Your task to perform on an android device: Macro Rossi is coming to meet Jane tonight, I think it's a good idea to open the weather & radar app and send him a mail at marco.rossi@rossoday.com with the Upper East Side weather forecast.
Image 0: 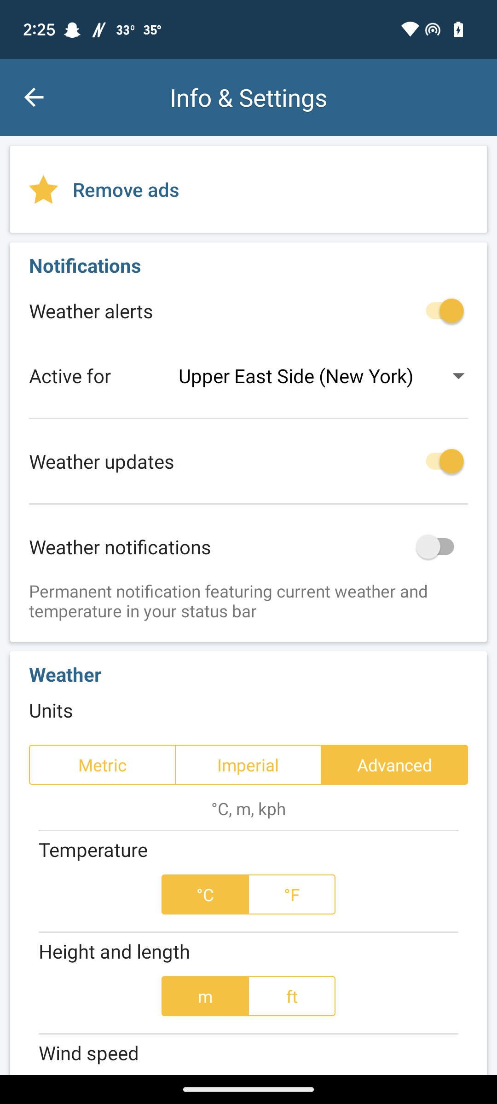
Go back to the previous screen
Step 0: press back button
Image 1: 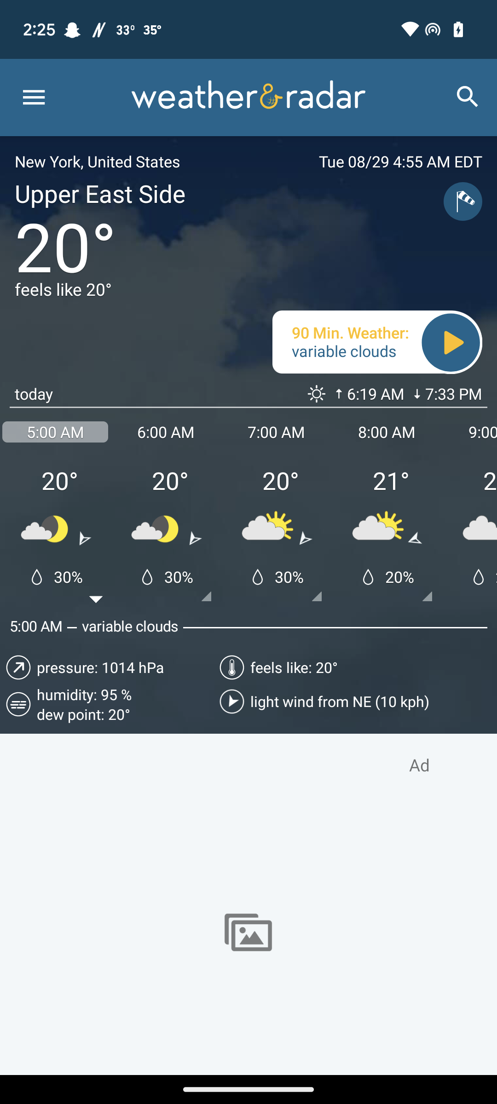
Swipe up the screen
Step 1: scroll down
Image 2: 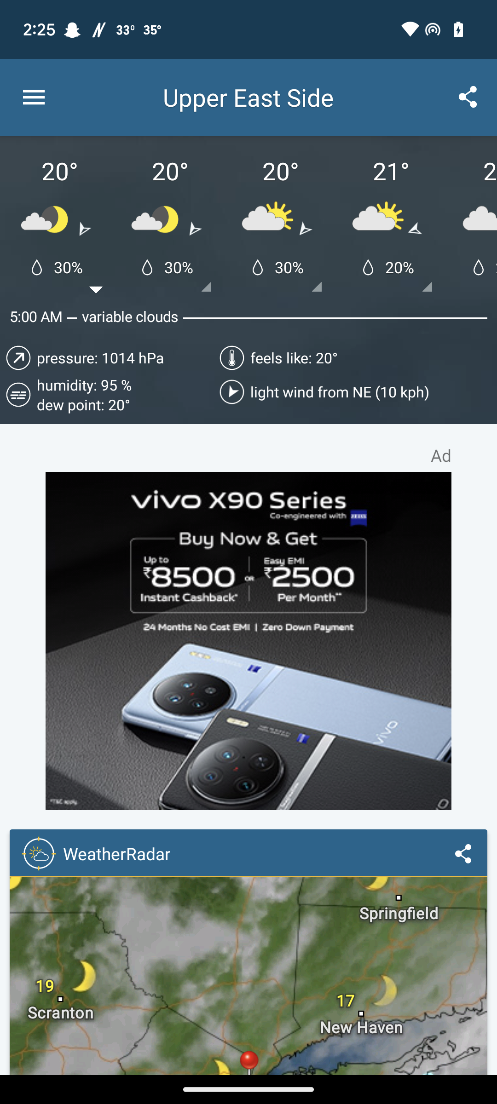
Click on the share icon at the top right corner of the screen
Step 2: click (468, 97)
Image 3: 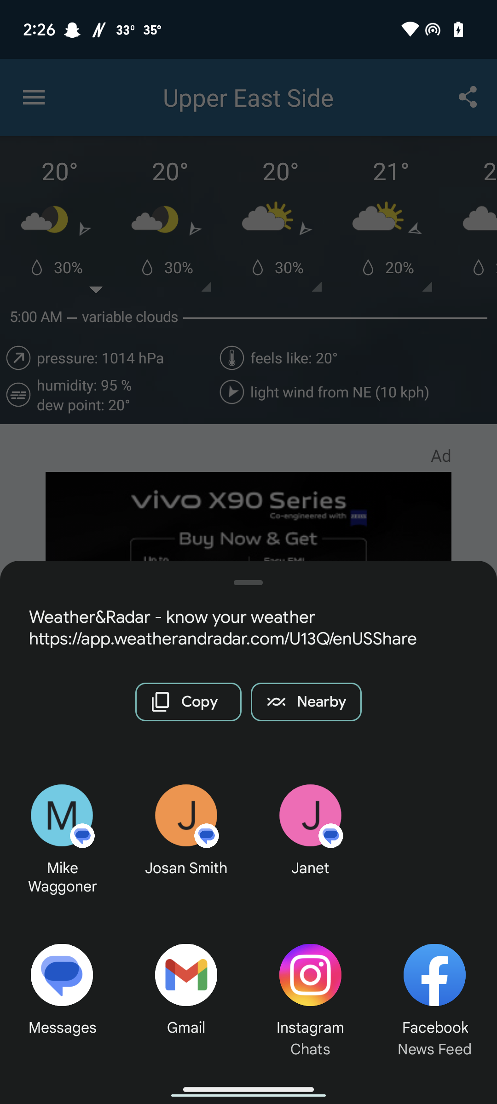
Click on the gmail option
Step 3: click (186, 993)
Image 4: 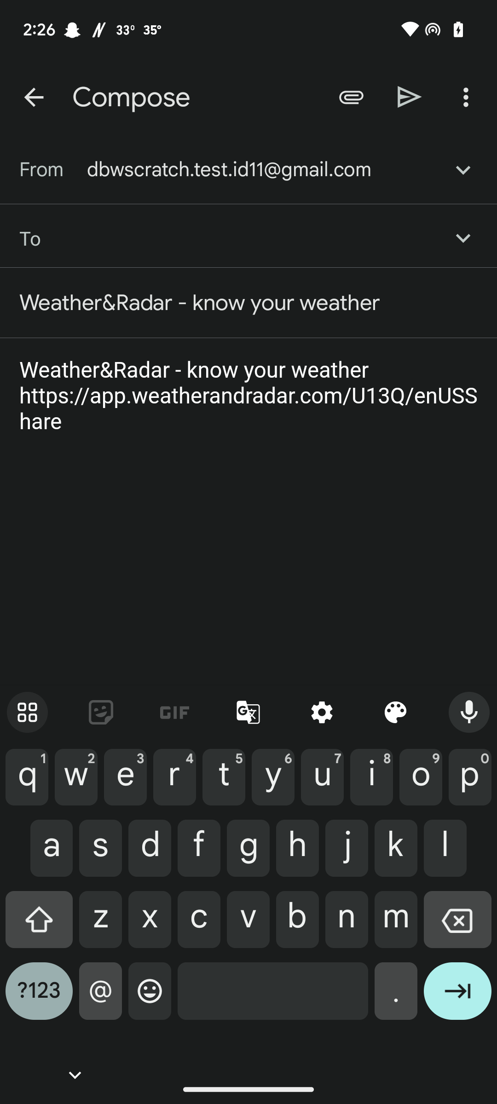
Enter the email id as marco.rossi@rossoday.com
Step 4: type "marco.rossi@rossoday.com"
Image 5: 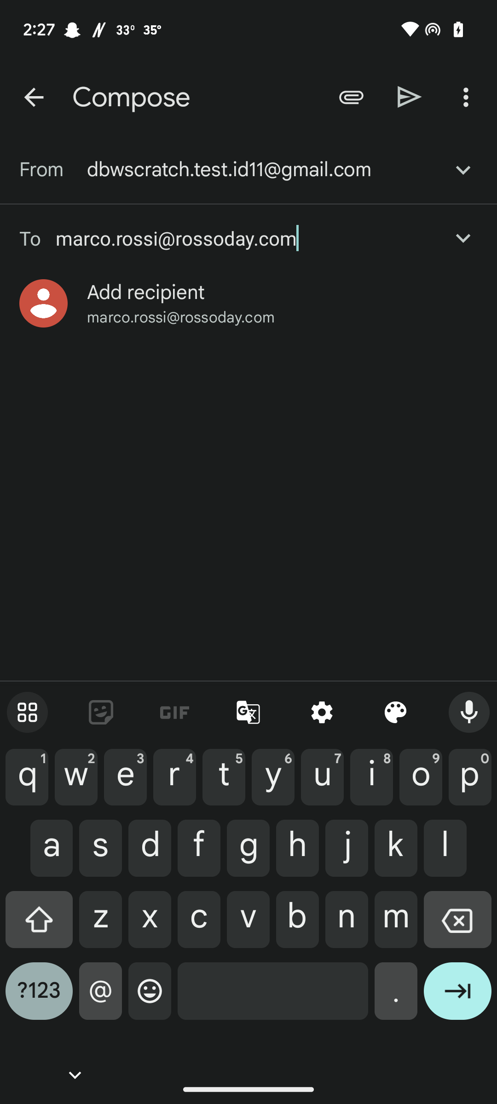
Click on the send icon at the top of the screen
Step 5: click (410, 97)